Your task to perform on an android device: Need to Check the weather forecast on the Weather forecast app for the Knoxville location on November 22nd.
Image 0: 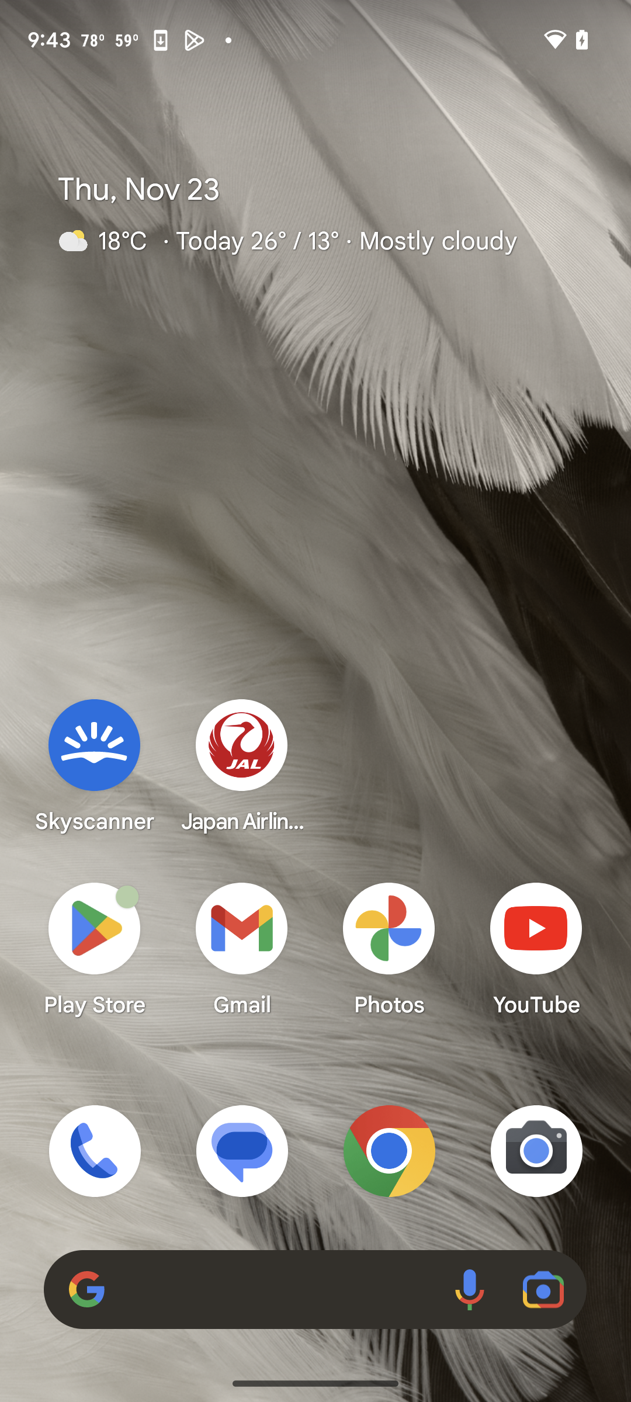
Open weather forecast app
Step 0: open app "Weather"
Image 1: 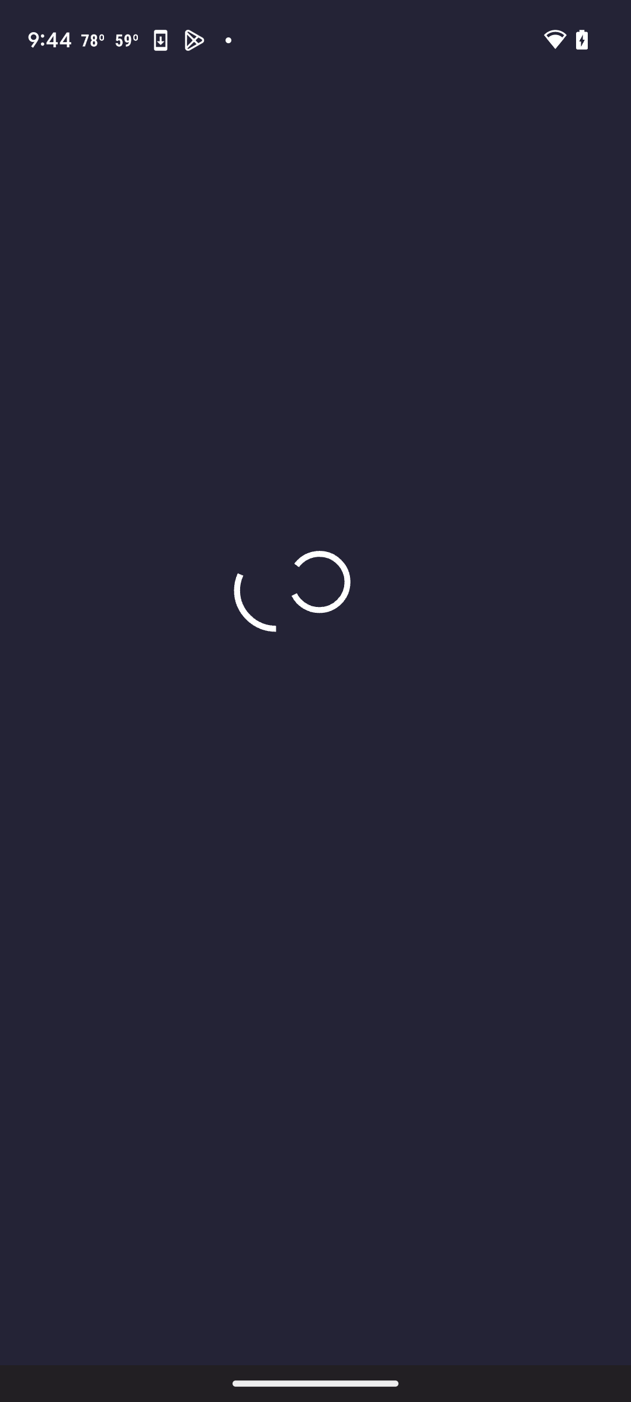
Open weather forecast app
Step 1: wait
Image 2: 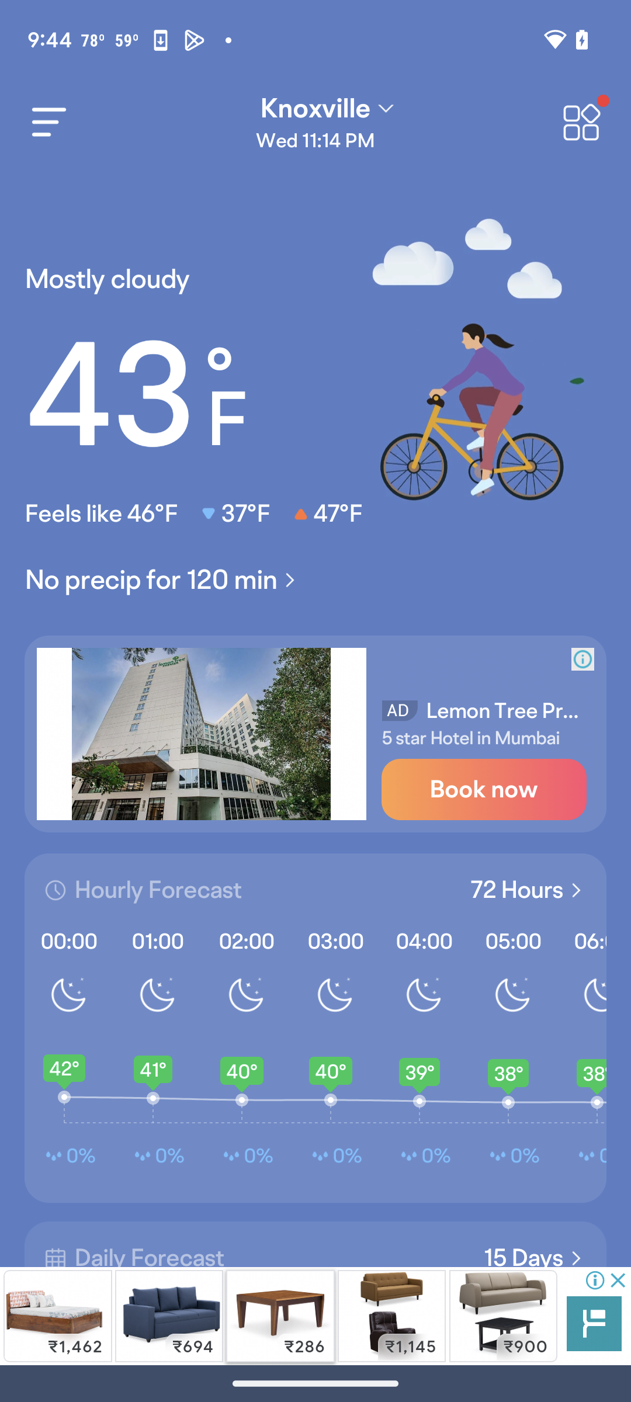
Swipe up
Step 2: scroll down